Your task to perform on an android device: In the ClockBuddy app Pause the current 14 timer.
Image 0: 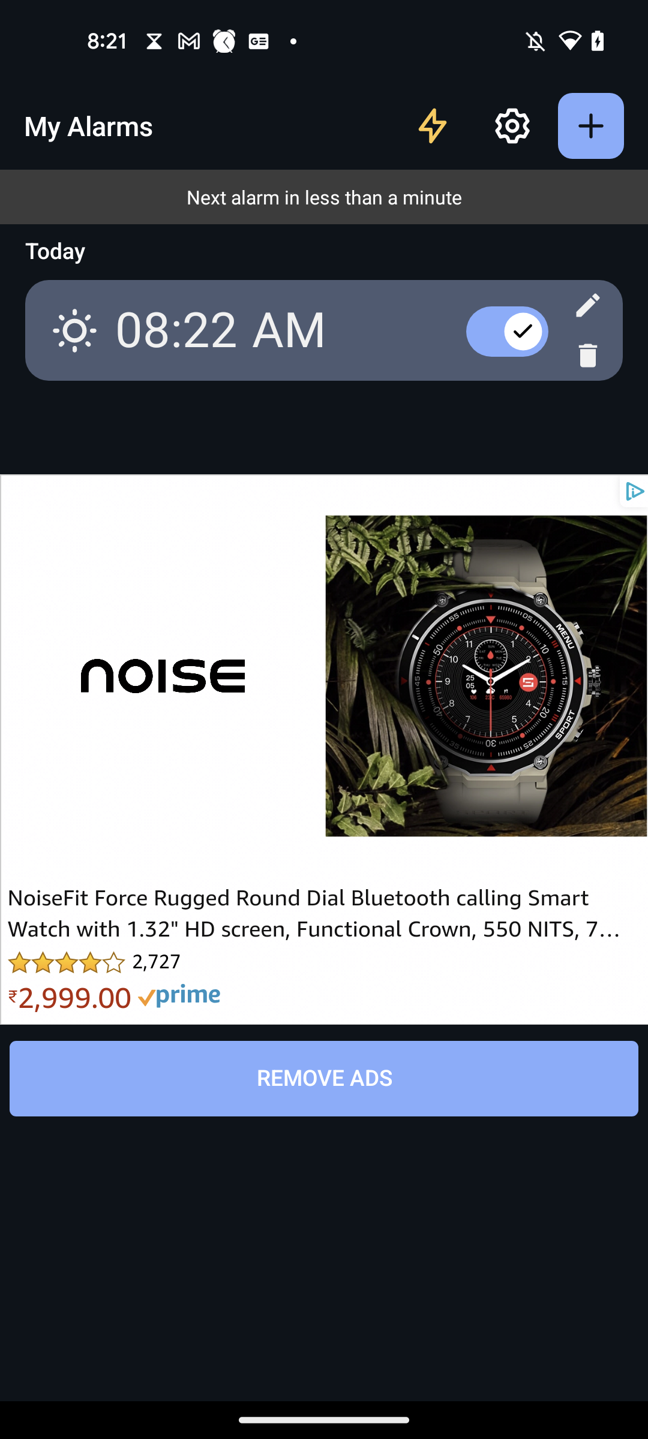
Open the ClockBuddy app
Step 0: open app "ClockBuddy"
Image 1: 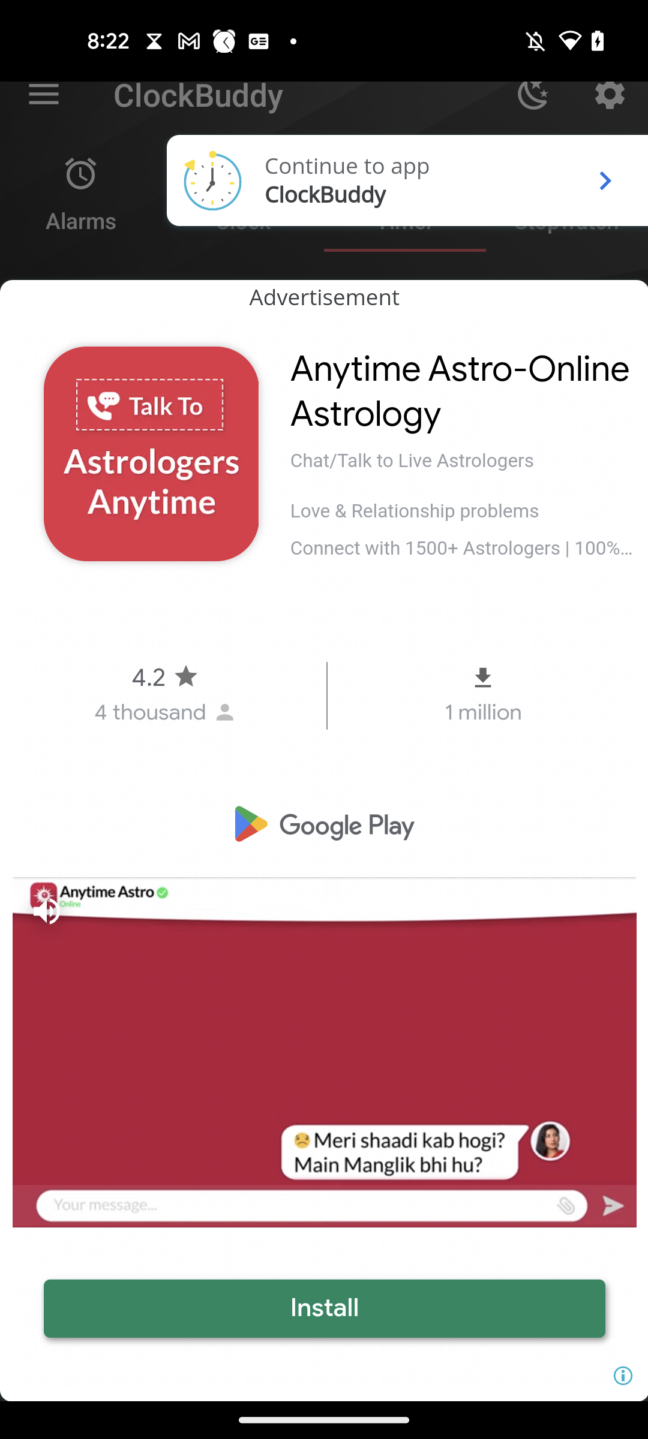
Click on the continue to app pop up
Step 1: click (596, 180)
Image 2: 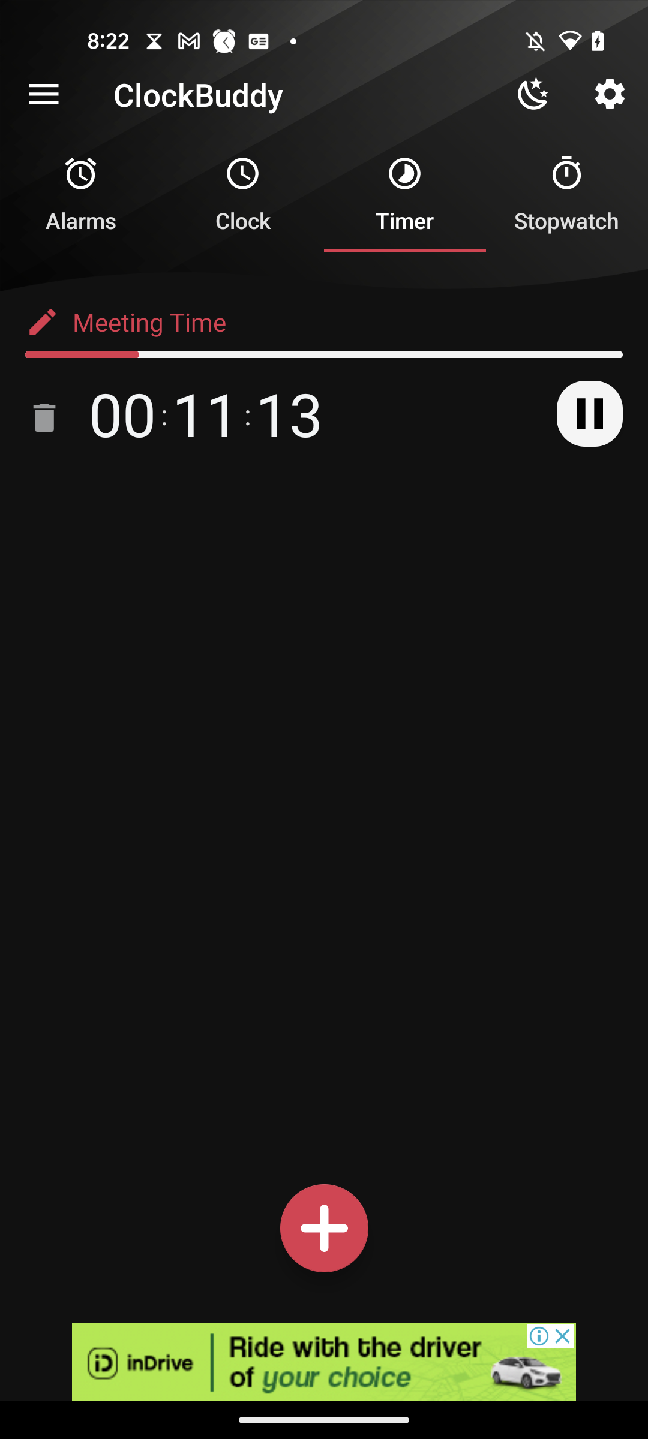
Click on the pause button of the meeting time timer
Step 2: click (580, 402)